Your task to perform on an android device: I want to order some Italian food for my husband, so browse for the noodles rolls for me from the KW Cafe in Canada on the Grubhub app. 
Image 0: 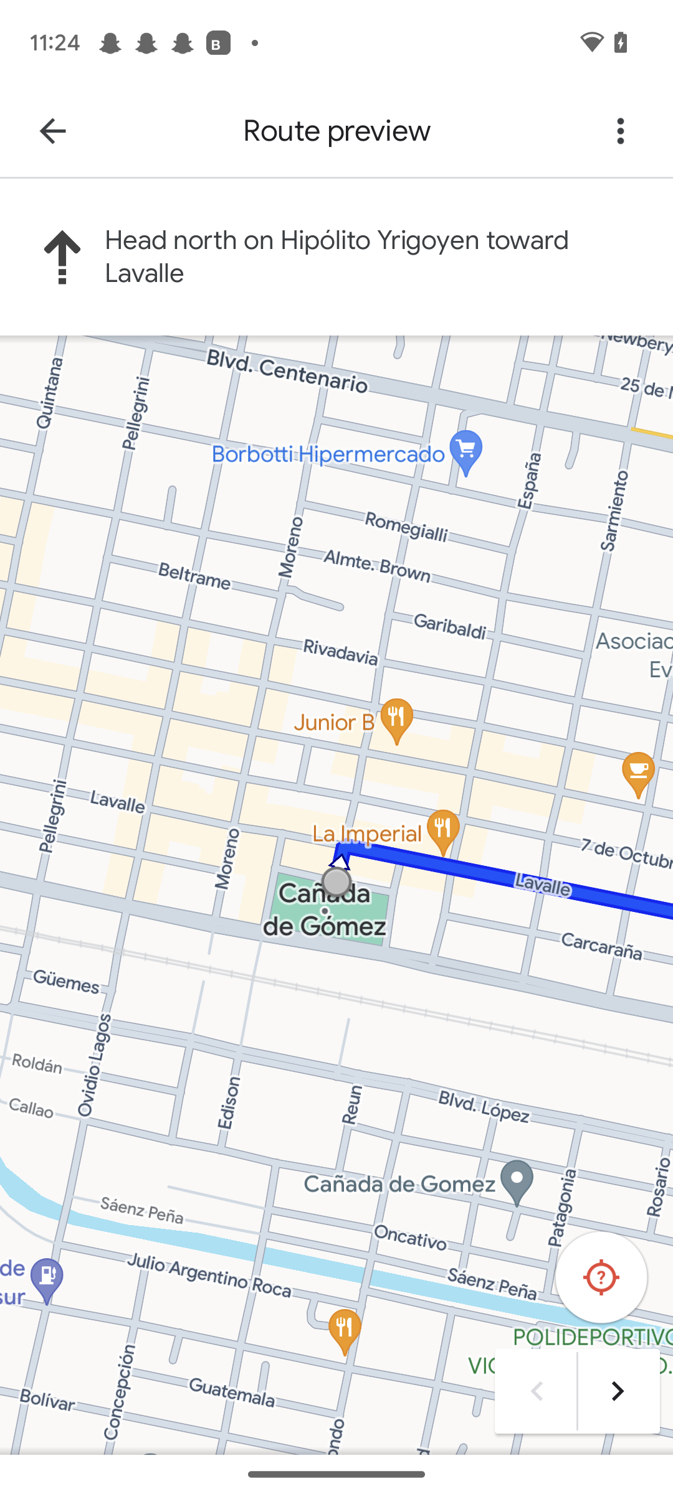
Open the Grubhub app.
Step 0: open app "Grubhub"
Image 1: 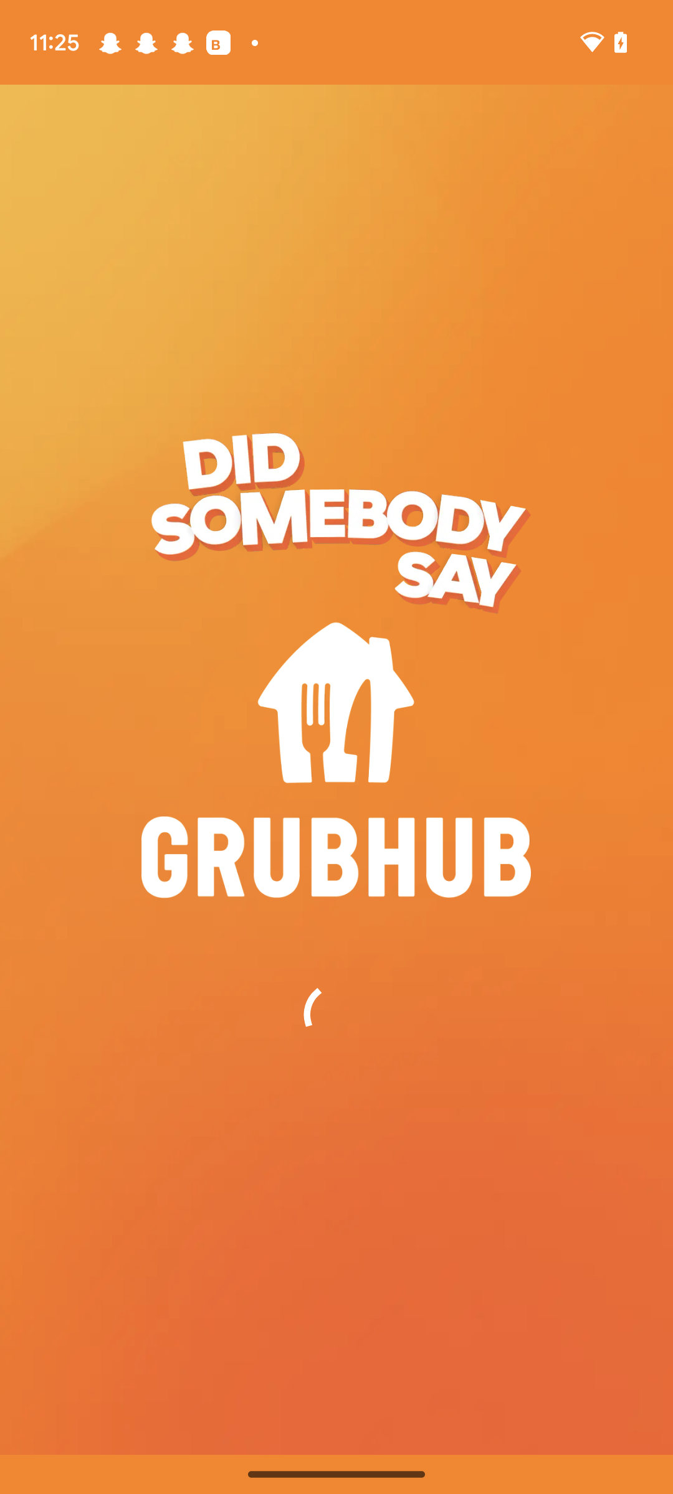
Open the Grubhub app.
Step 1: wait
Image 2: 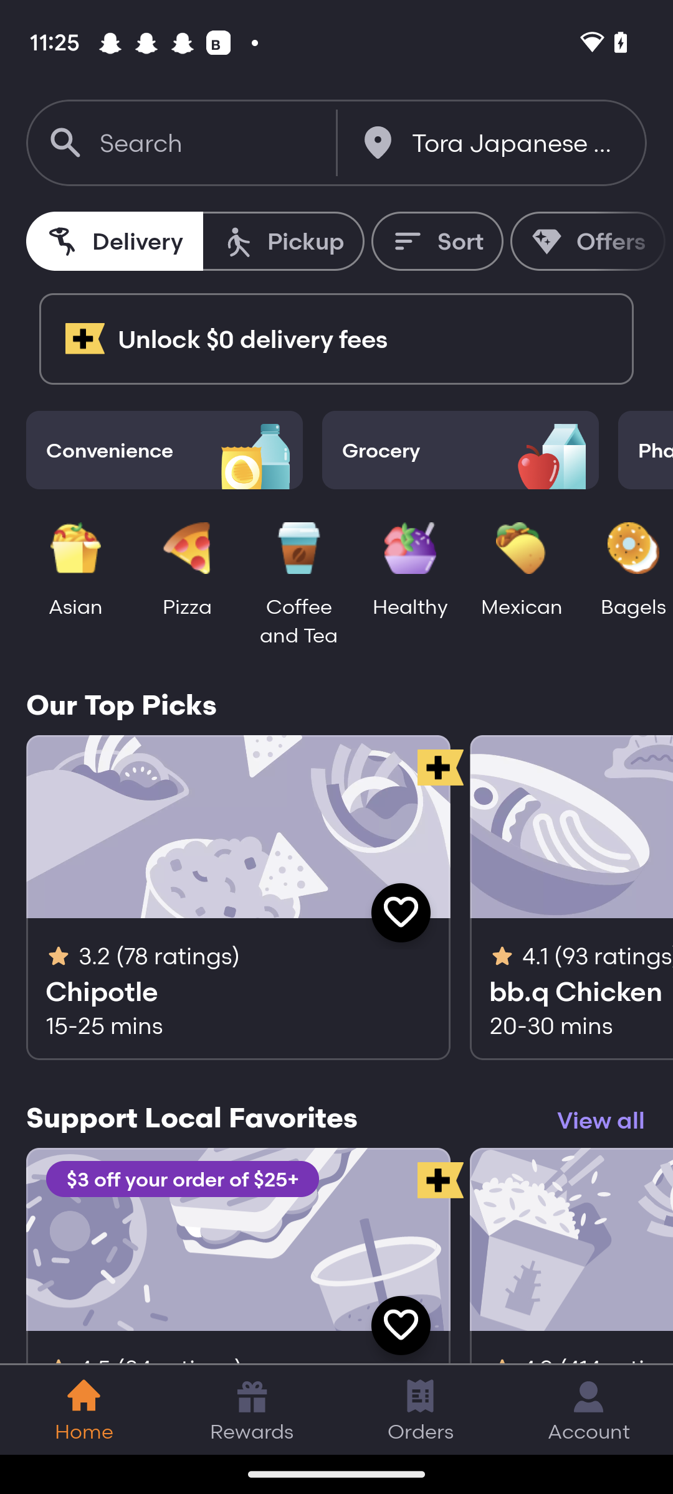
Click on the search icon at the top left corner.
Step 2: click (208, 143)
Image 3: 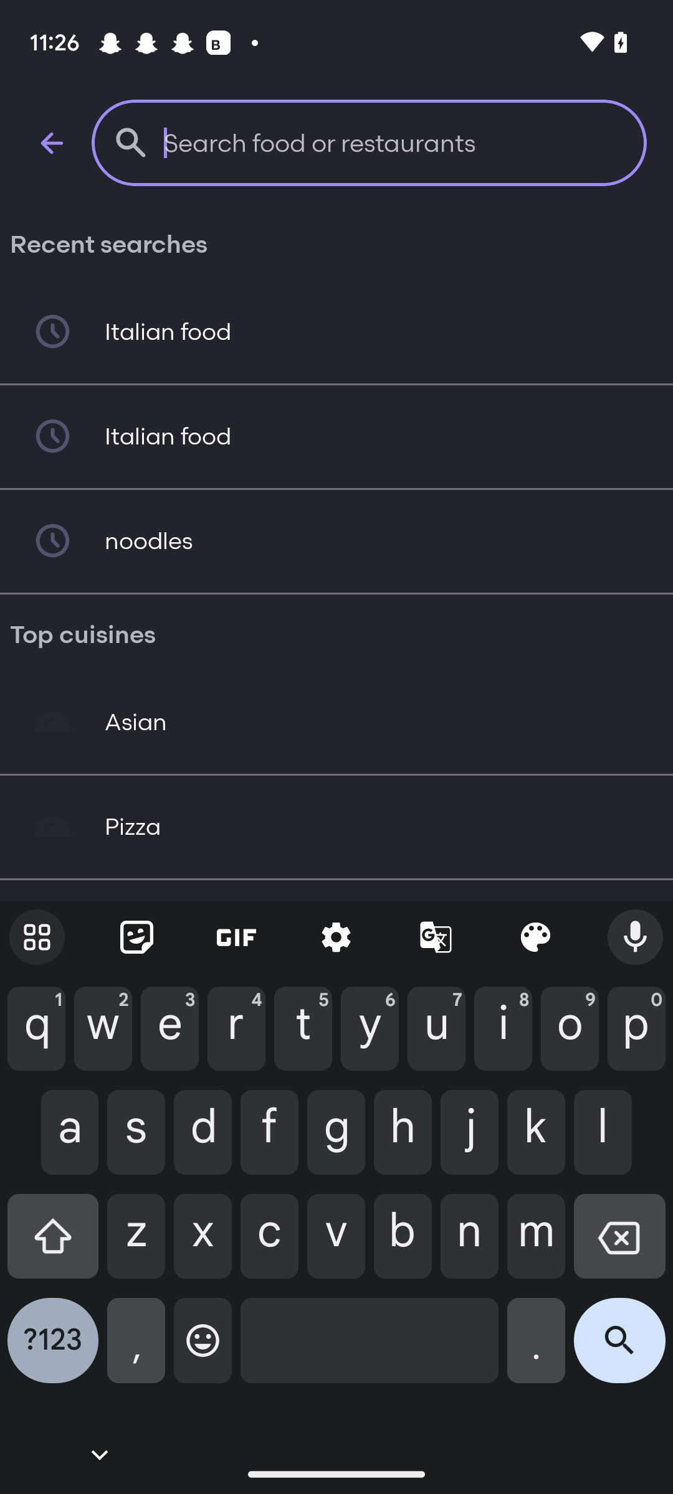
Type noodle rolls in the search box.
Step 3: type " noodle rolls"
Image 4: 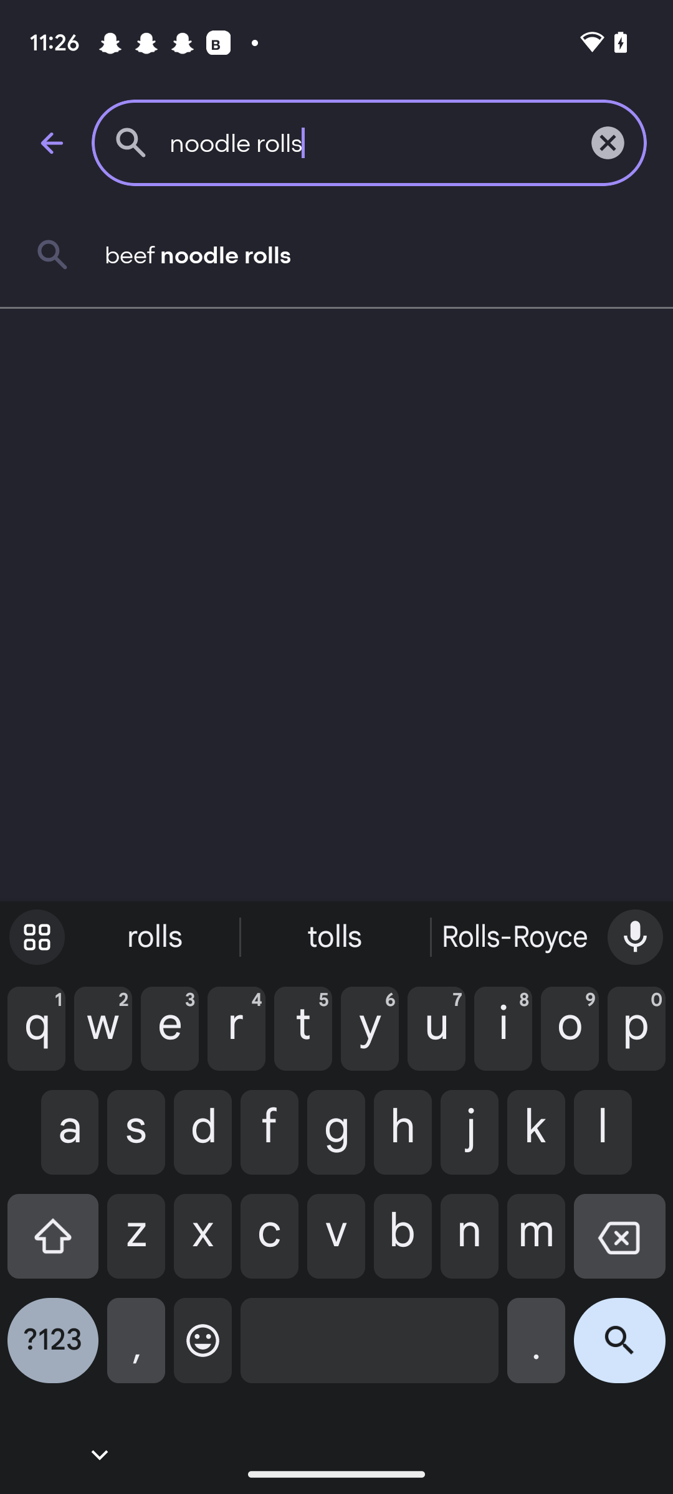
Click on the search icon at the bottom right corner of the keyboard.
Step 4: click (619, 1350)
Image 6: 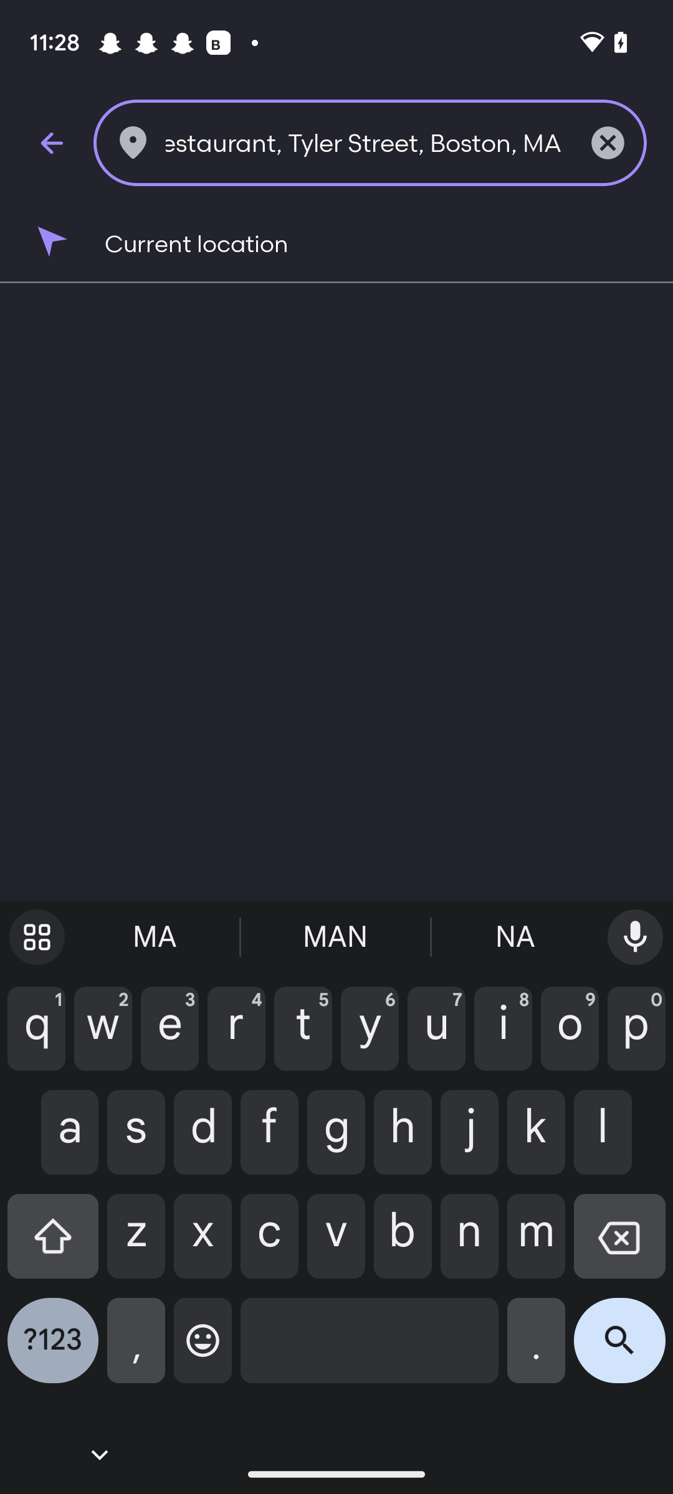
Type KW, Cafe in the search box.
Step 6: type "KW, Cafe"
Image 7: 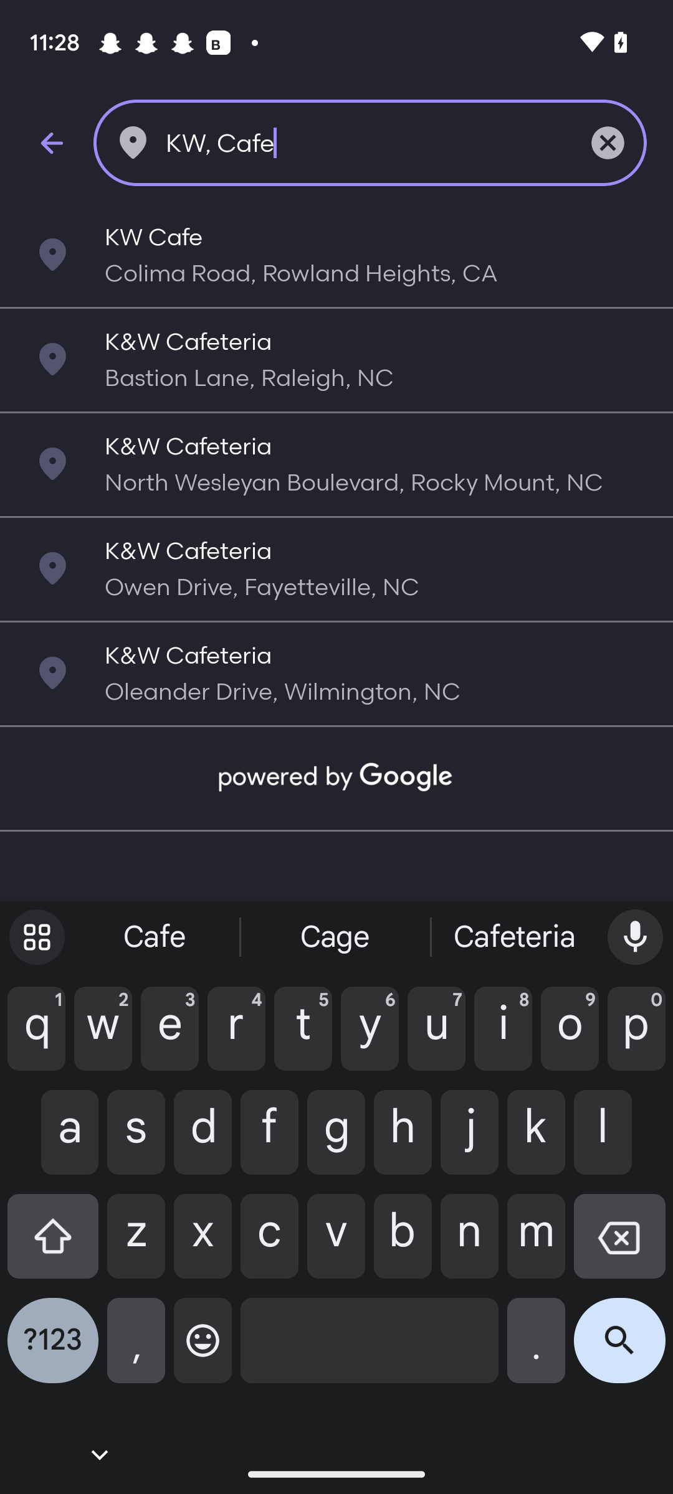
Click on the search icon at the bottom right corner of the keyboard.
Step 7: click (619, 1350)
Image 8: 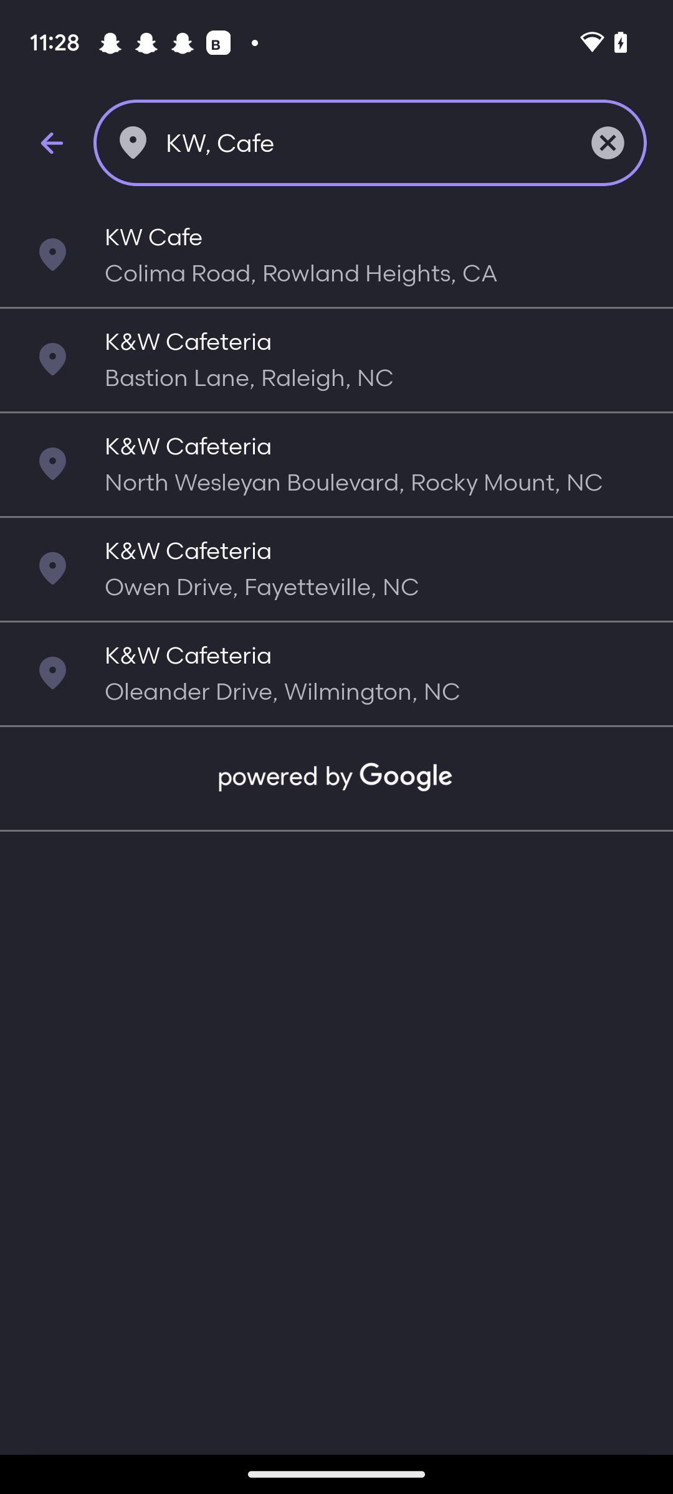
click on the First tab.
Step 8: click (382, 237)
Image 9: 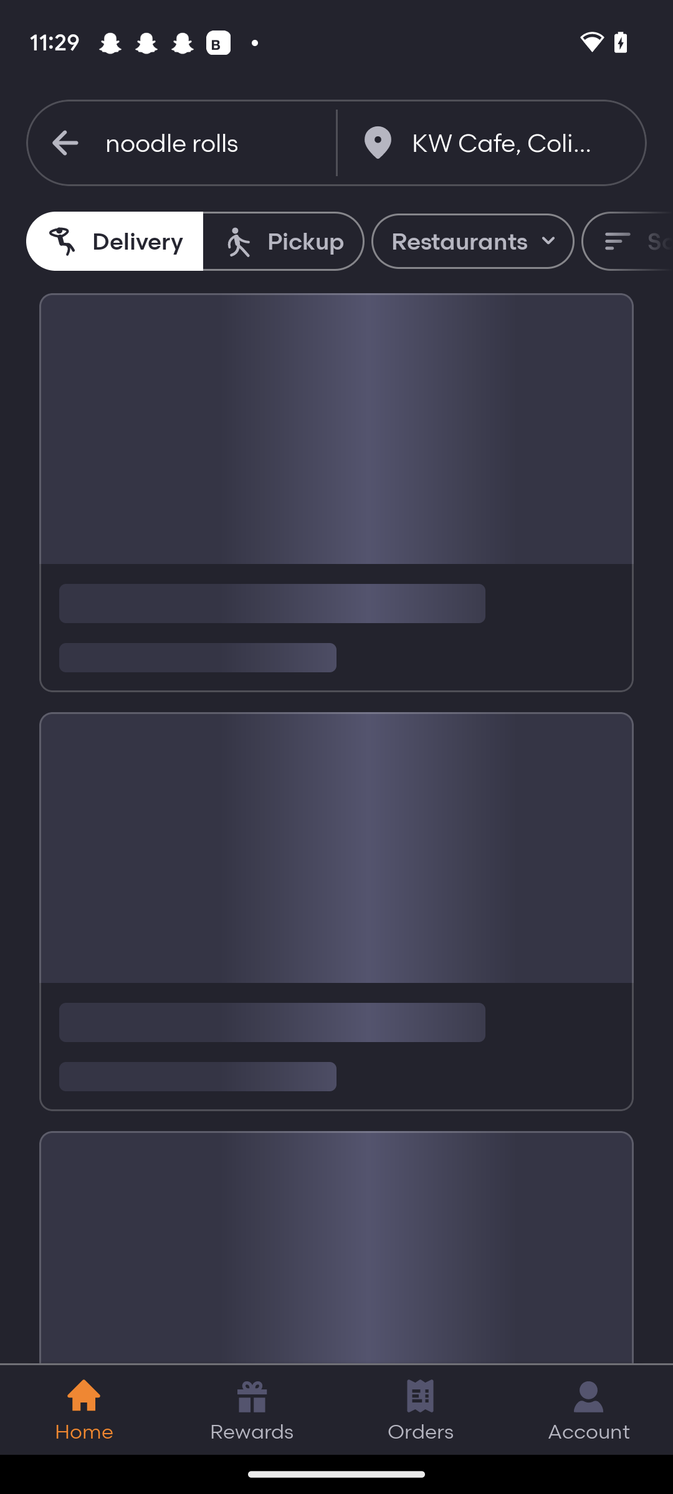
click on the First tab.
Step 9: wait